Your task to perform on an android device: I'm considering exploring weekly grocery deals, therefore I want to check out the DailyCart USA app's weekly offers.
Image 0: 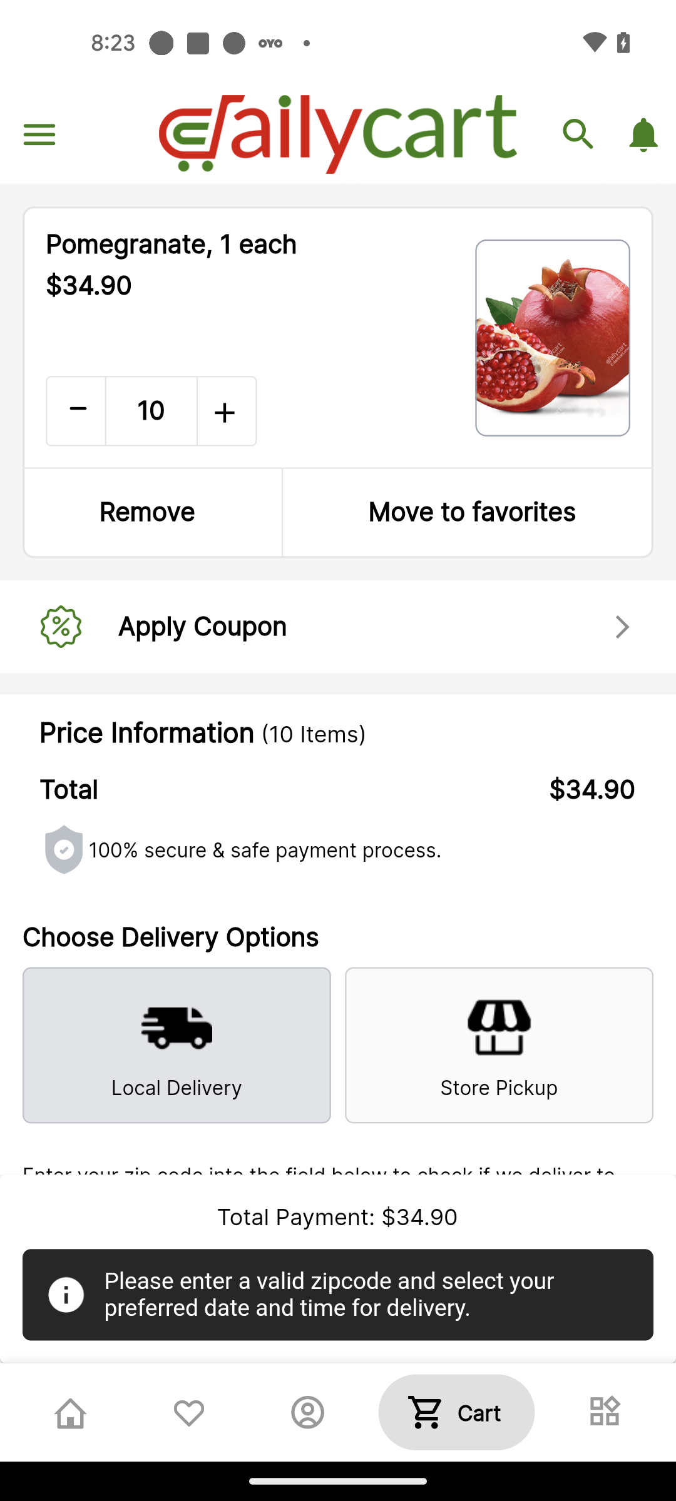
Go to the Home Tab
Step 0: click (70, 1412)
Image 1: 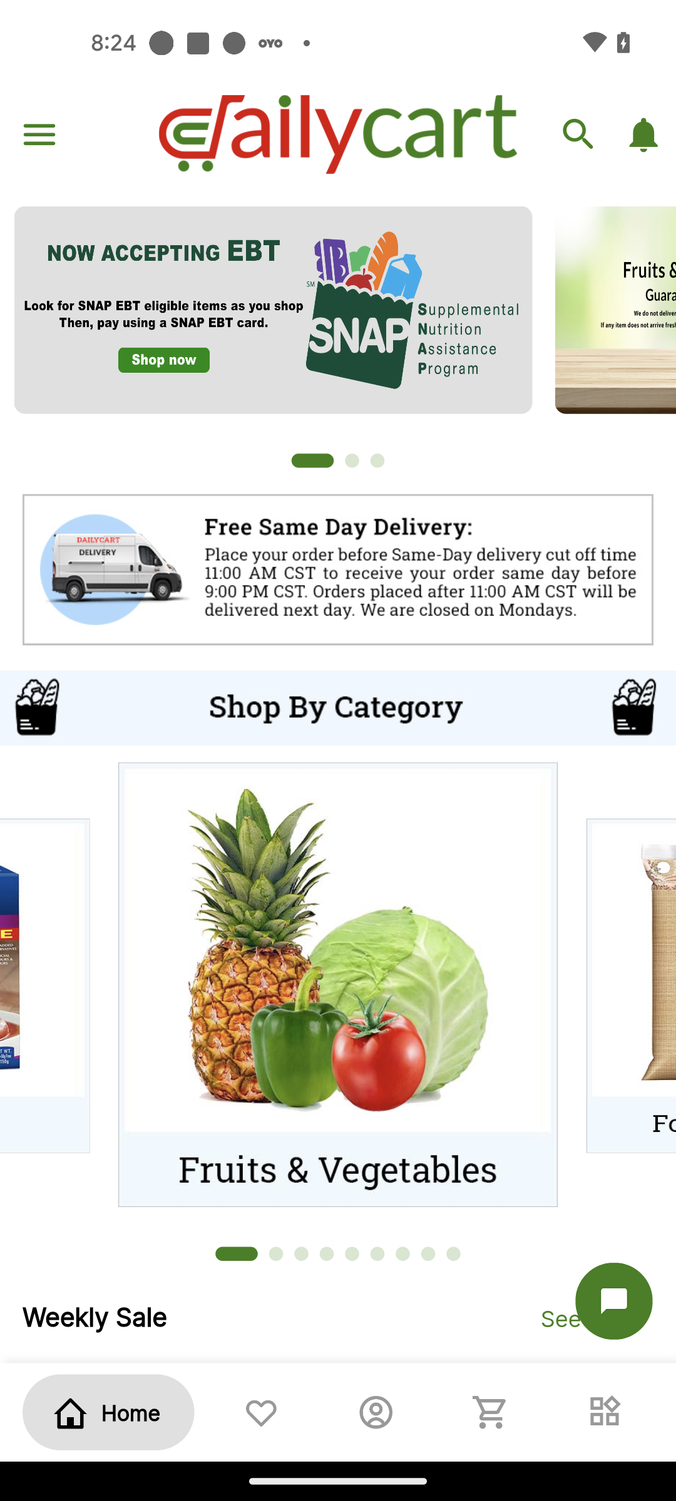
Swipe up to view Weekly offers
Step 1: scroll down
Image 2: 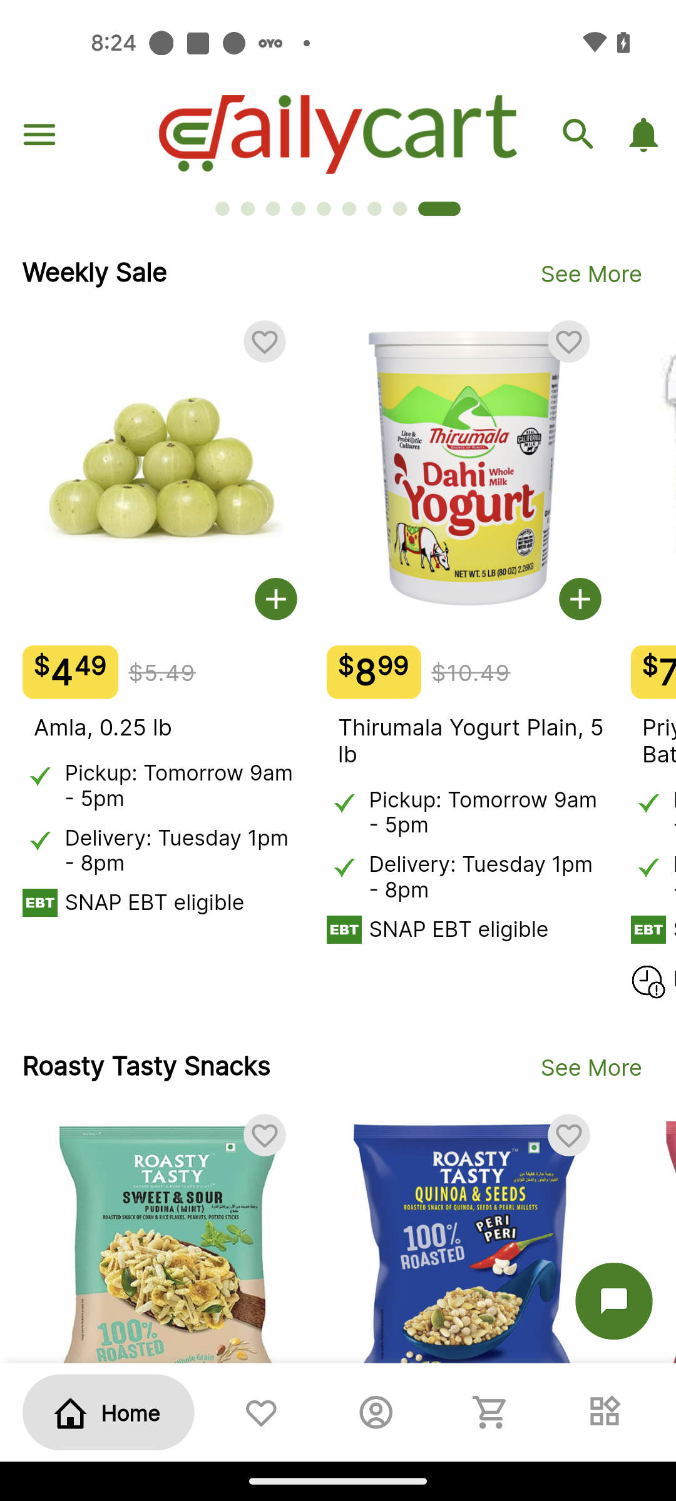
Click on the See More option in front of the Weekly sale
Step 2: click (590, 273)
Image 3: 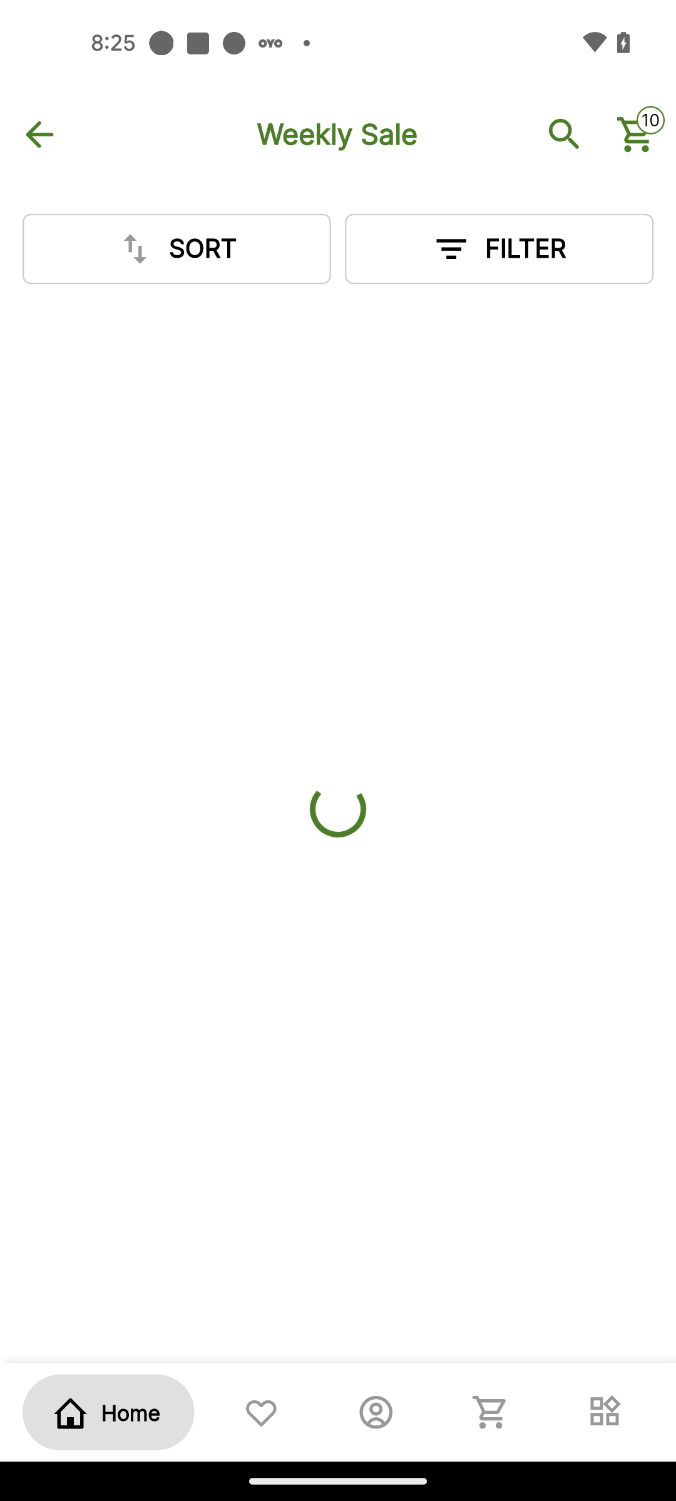
Click on the See More option in front of the Weekly sale
Step 3: wait